Your task to perform on an android device: To get motivation to exercise daily, play a YouTube video of a workout from the Fit app.
Image 0: 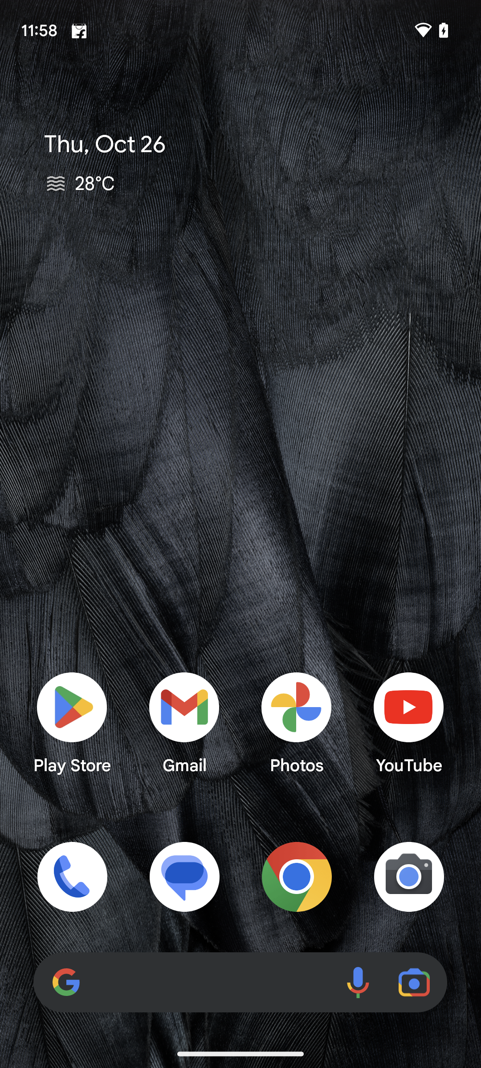
Open the Fit app.
Step 0: open app "Fit"
Image 1: 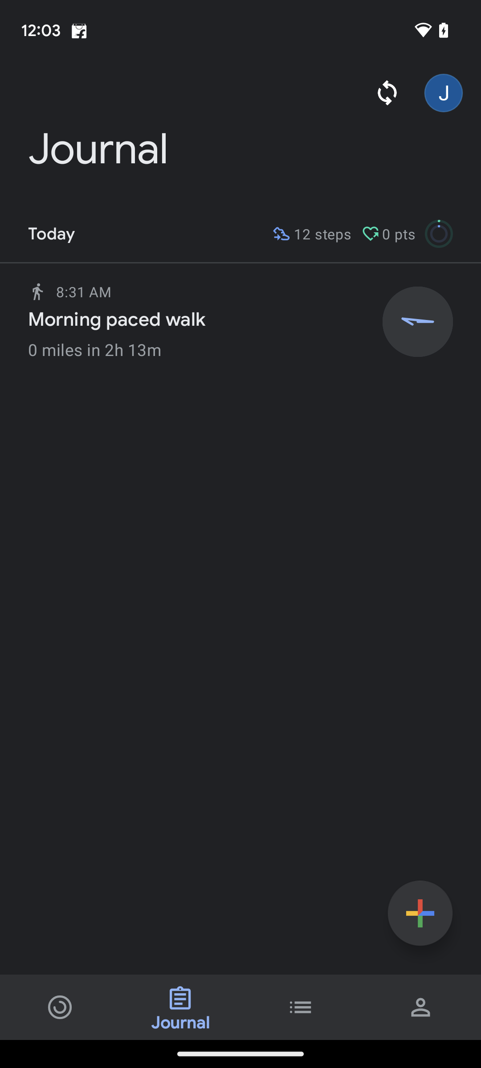
Open the Fit app.
Step 1: wait
Image 2: 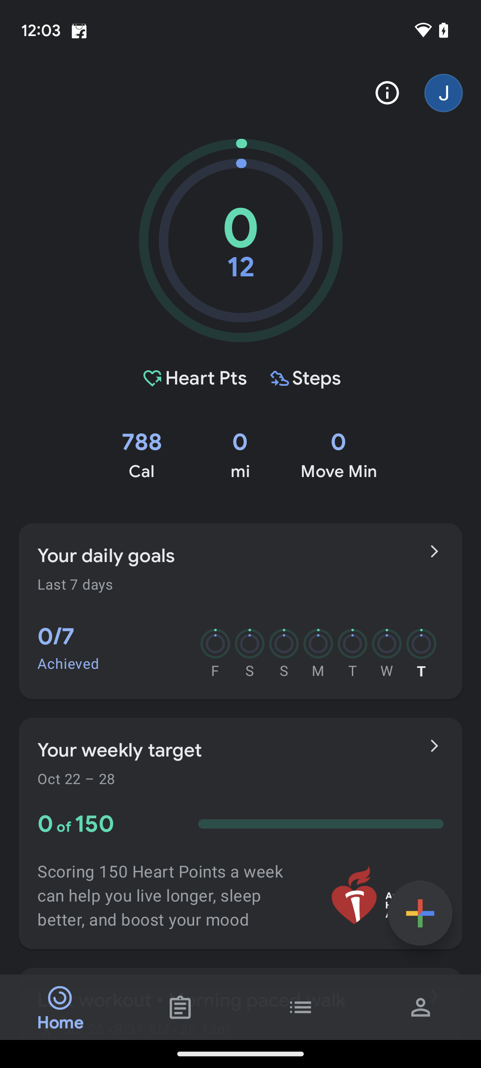
Scroll up to get motivated.
Step 2: scroll down
Image 3: 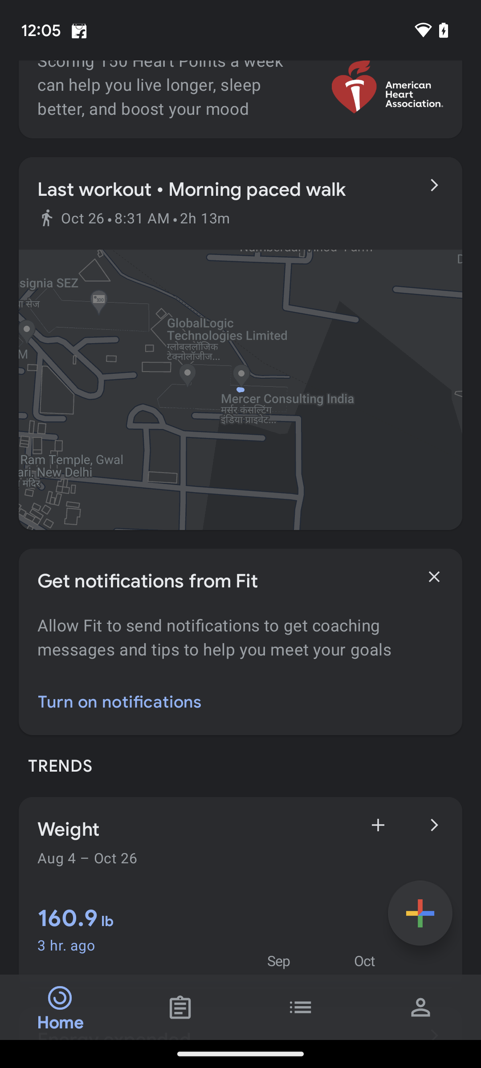
Scroll up to get motivated.
Step 3: scroll down
Image 4: 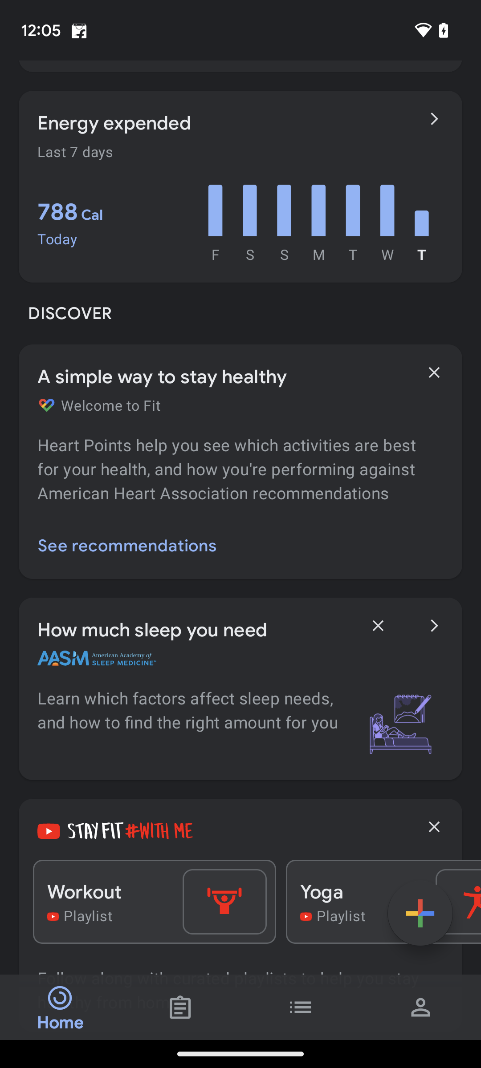
Tap Workout on YouTube to get motivated.
Step 4: click (85, 892)